Your task to perform on an android device: In the Supercook app, create a shopping list.
Image 0: 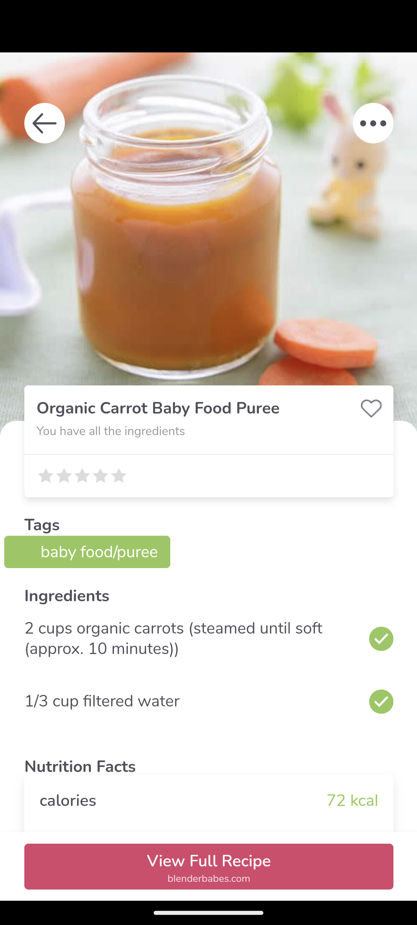
Click on the back arrow at the top left corner of the screen.
Step 0: click (209, 477)
Image 1: 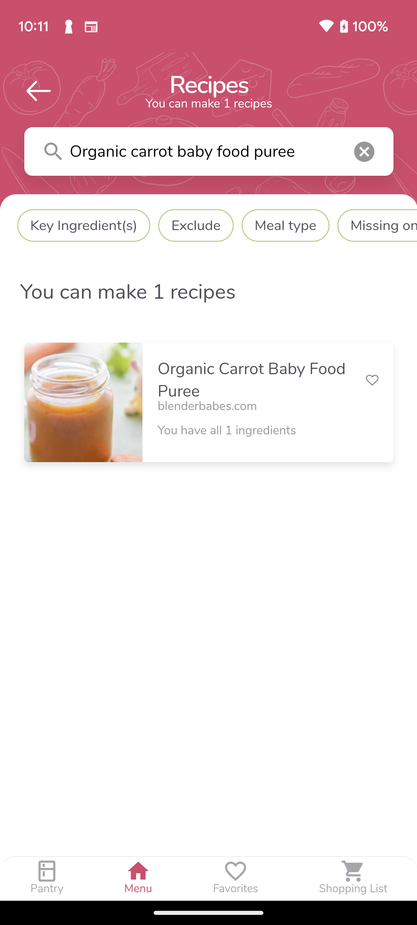
Click on the back arrow at the top left corner of the screen.
Step 1: click (209, 477)
Image 2: 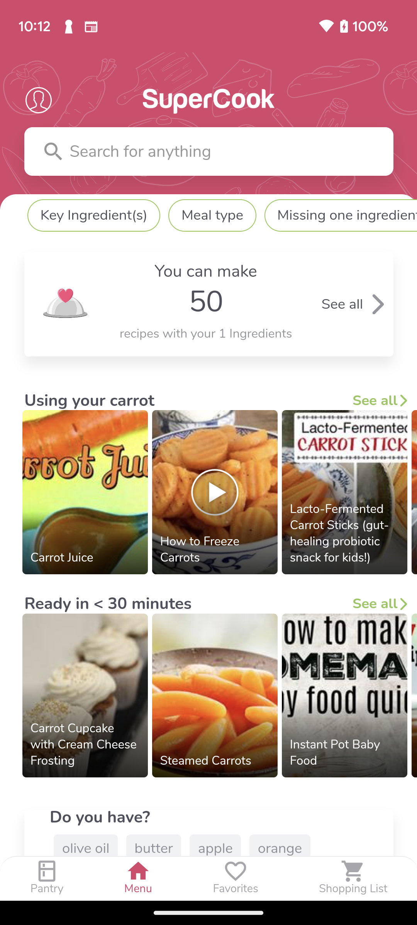
Click on the pantry option at the bottom left corner of the screen.
Step 2: click (46, 879)
Image 3: 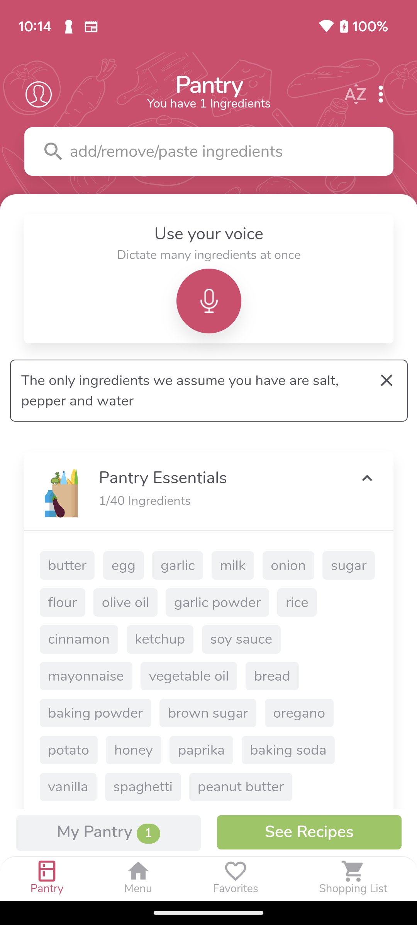
Click on the my pantry option at the bottom left corner of the screen.
Step 3: click (86, 824)
Image 4: 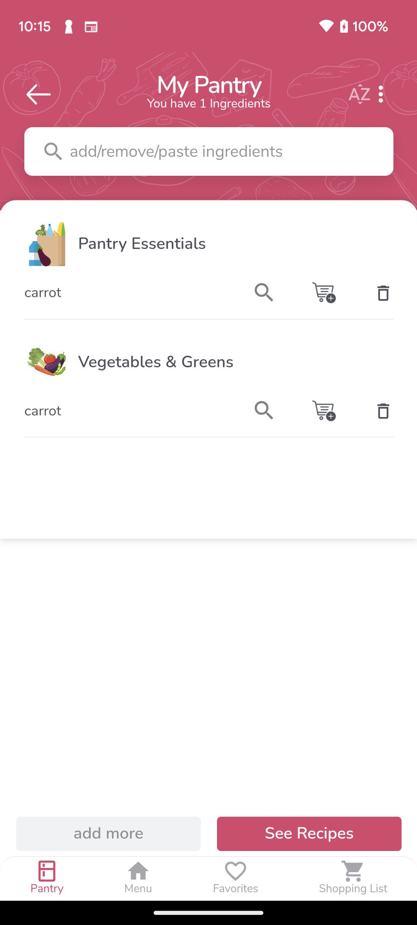
Click on the shopping basket icon at the top right corner of the screen.
Step 4: click (209, 477)
Image 5: 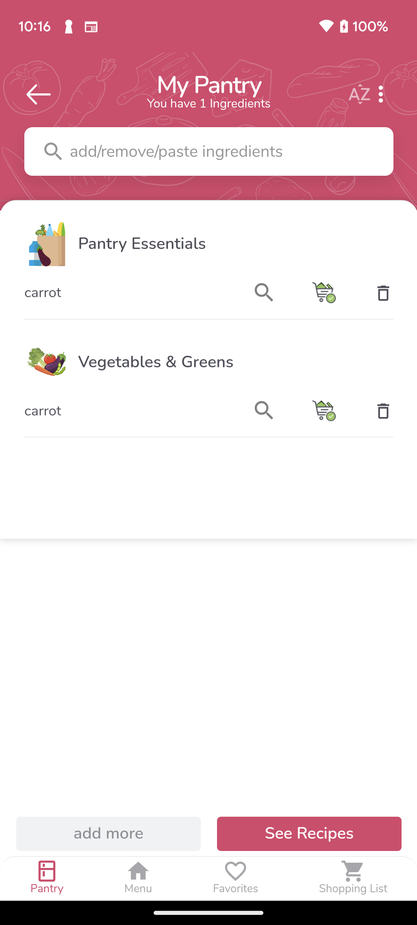
Click on the shopping list icon on the bottom right corner of the screen.
Step 5: click (353, 879)